Your task to perform on an android device: I want to search for the message Hlo Richard, so search for the message Hlo Richard in the Messenger app.
Image 0: 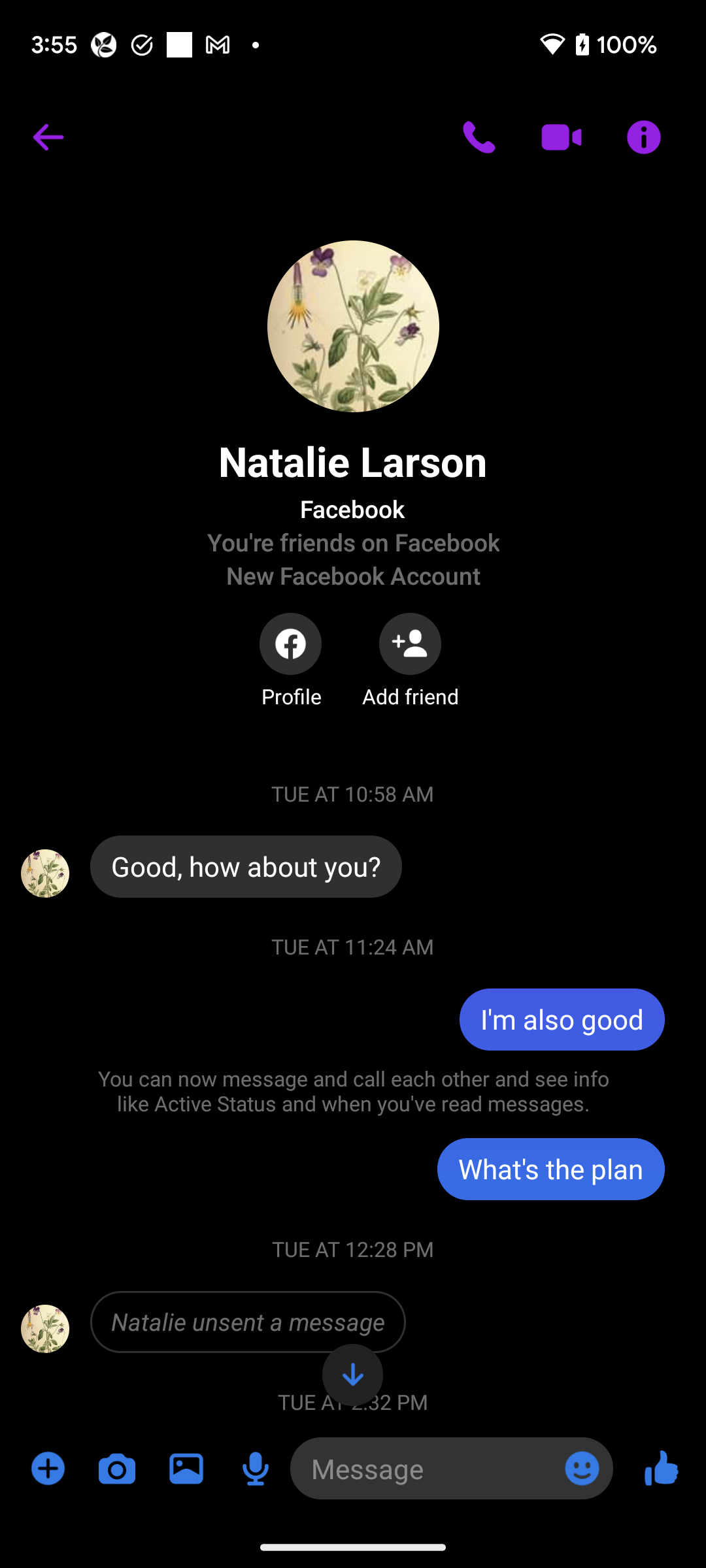
Go back to the previous page to search for the message.
Step 0: press back button
Image 1: 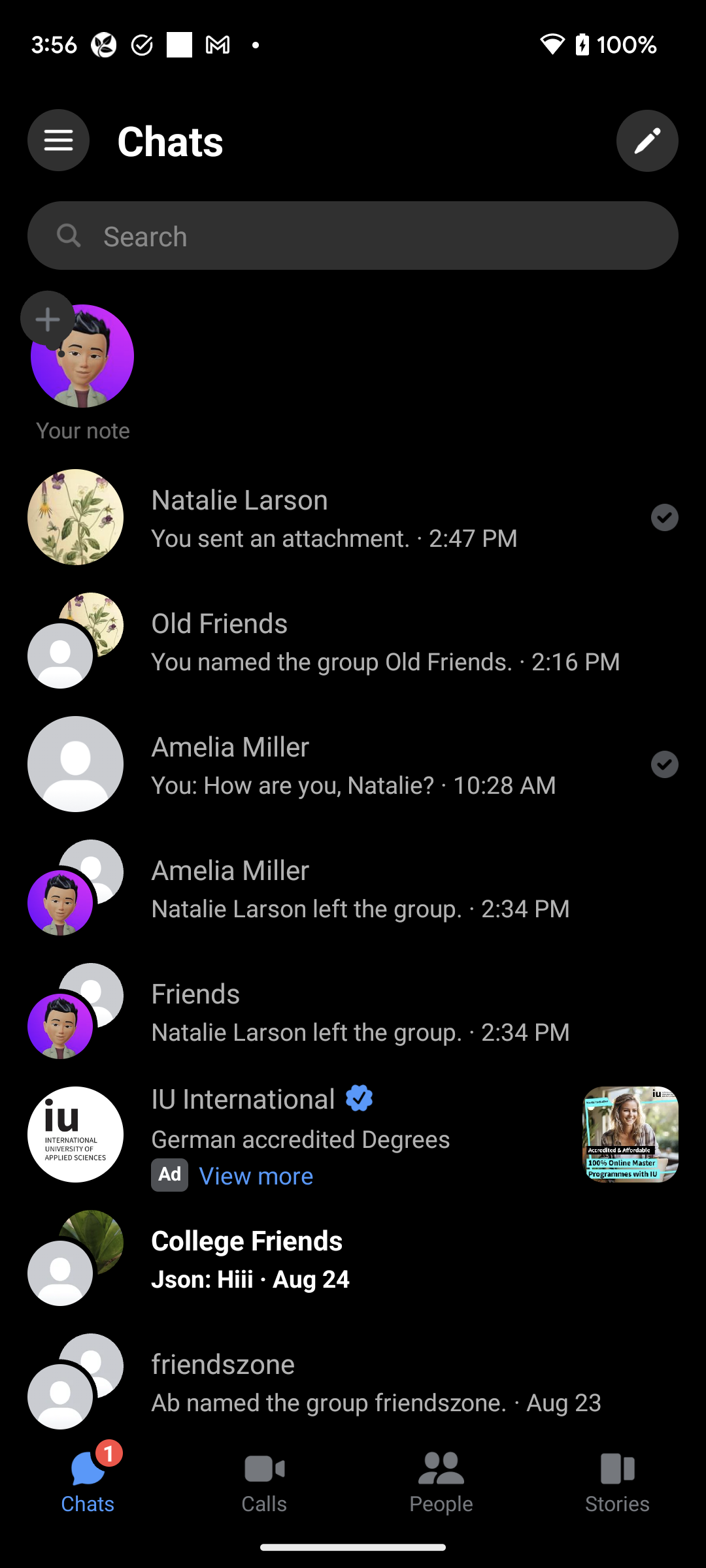
Click on the search bar to search for the message.
Step 1: click (353, 235)
Image 2: 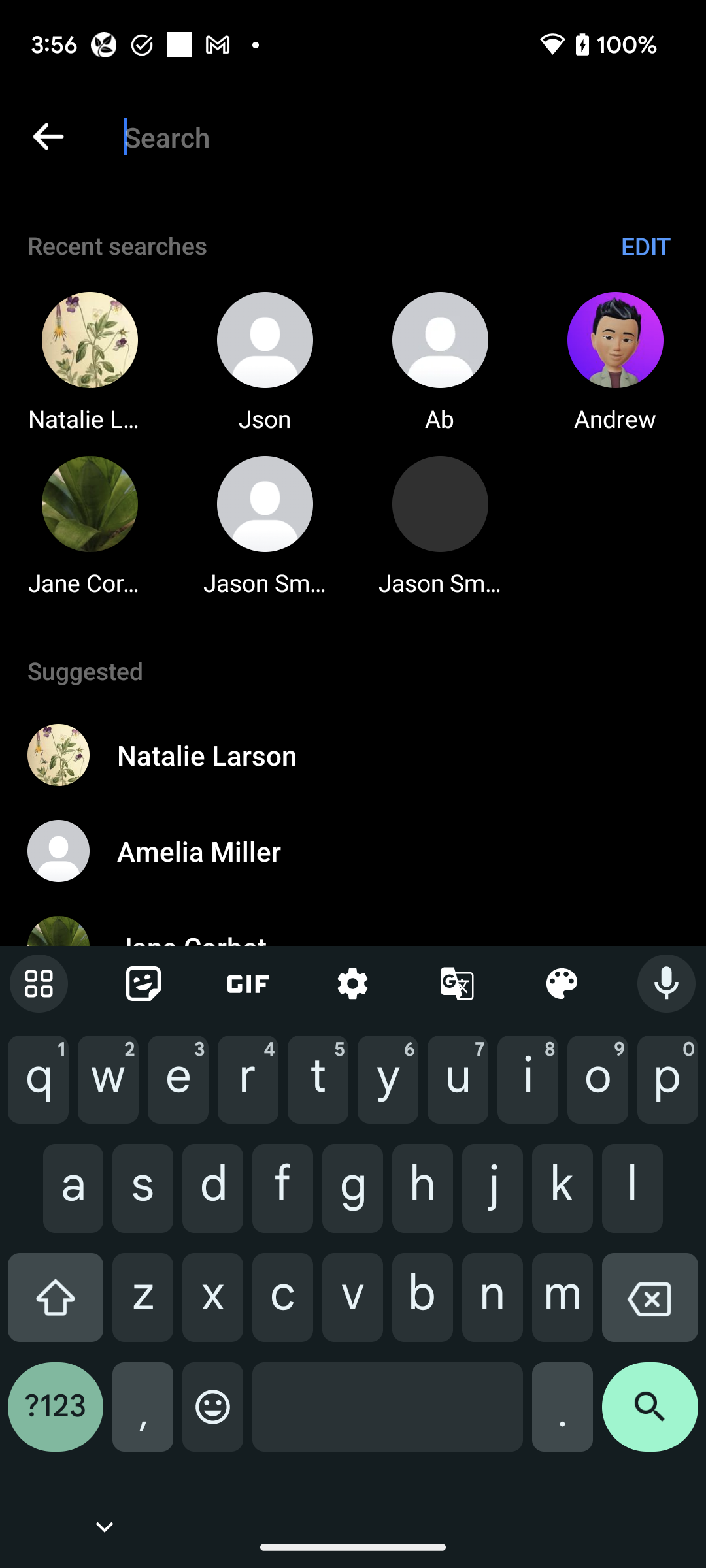
Type Hlo Richard in the search bar to search for the message.
Step 2: type "Hlo Richard"